Your task to perform on an android device: In order to have a backup, export all of the reminders in the Google Drive app in file format.
Image 0: 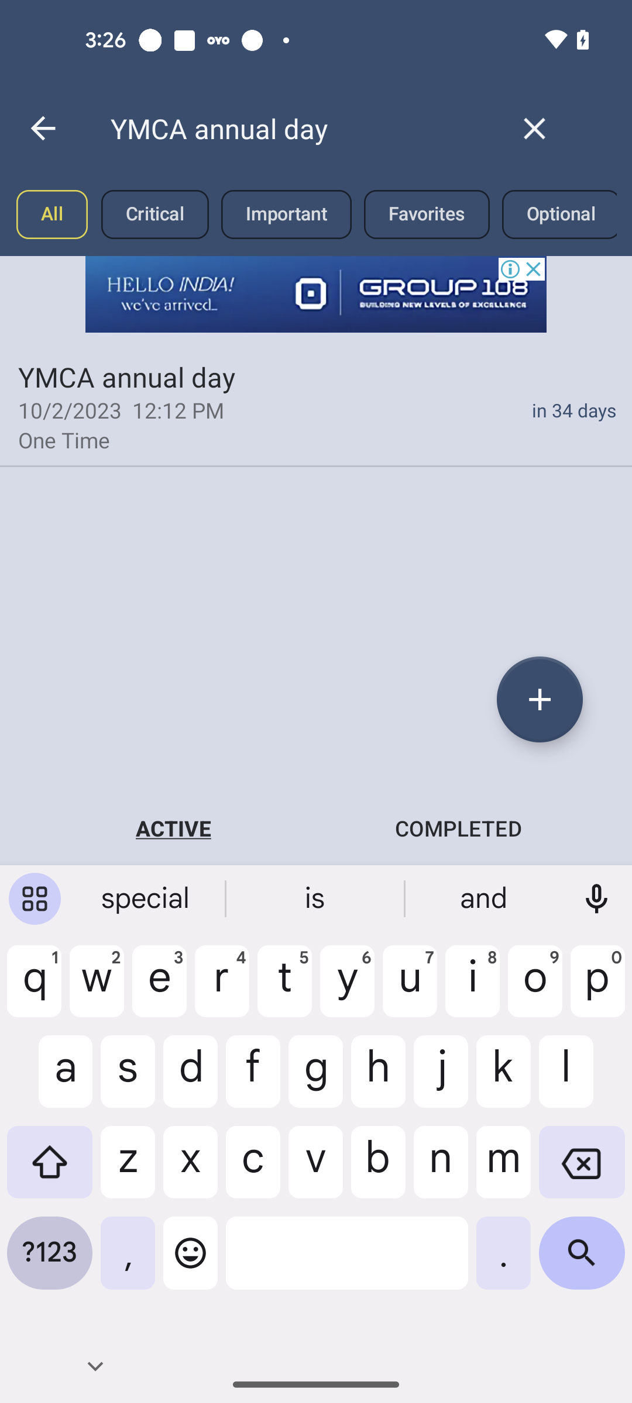
go back to the previous page
Step 0: press back button
Image 1: 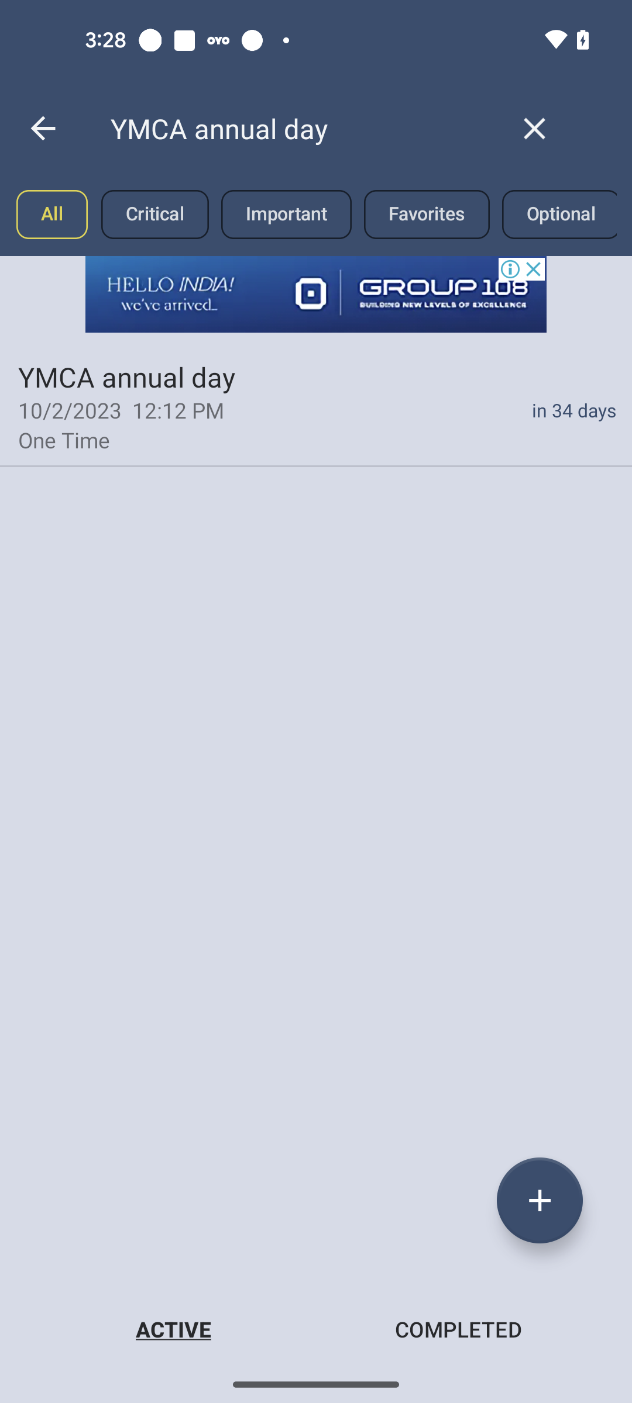
go back to the previous page
Step 1: press back button
Image 2: 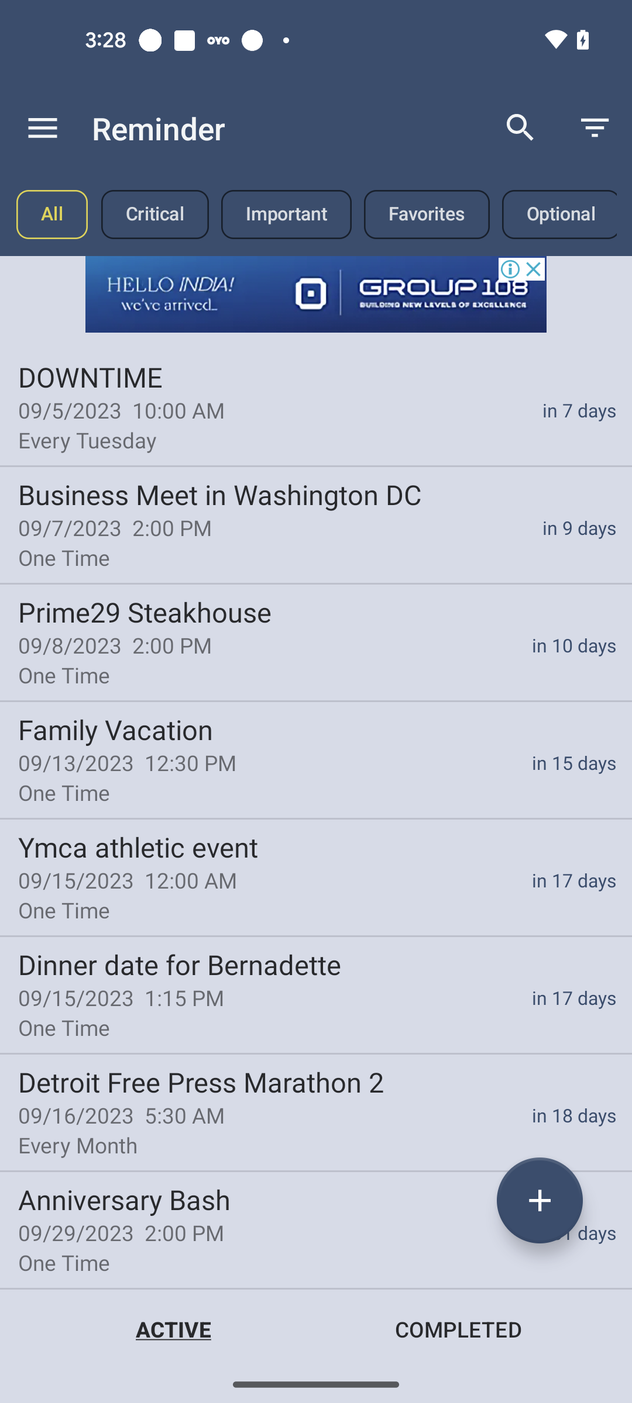
Click on the Menu icon at the top left corner of the screen
Step 2: click (43, 128)
Image 3: 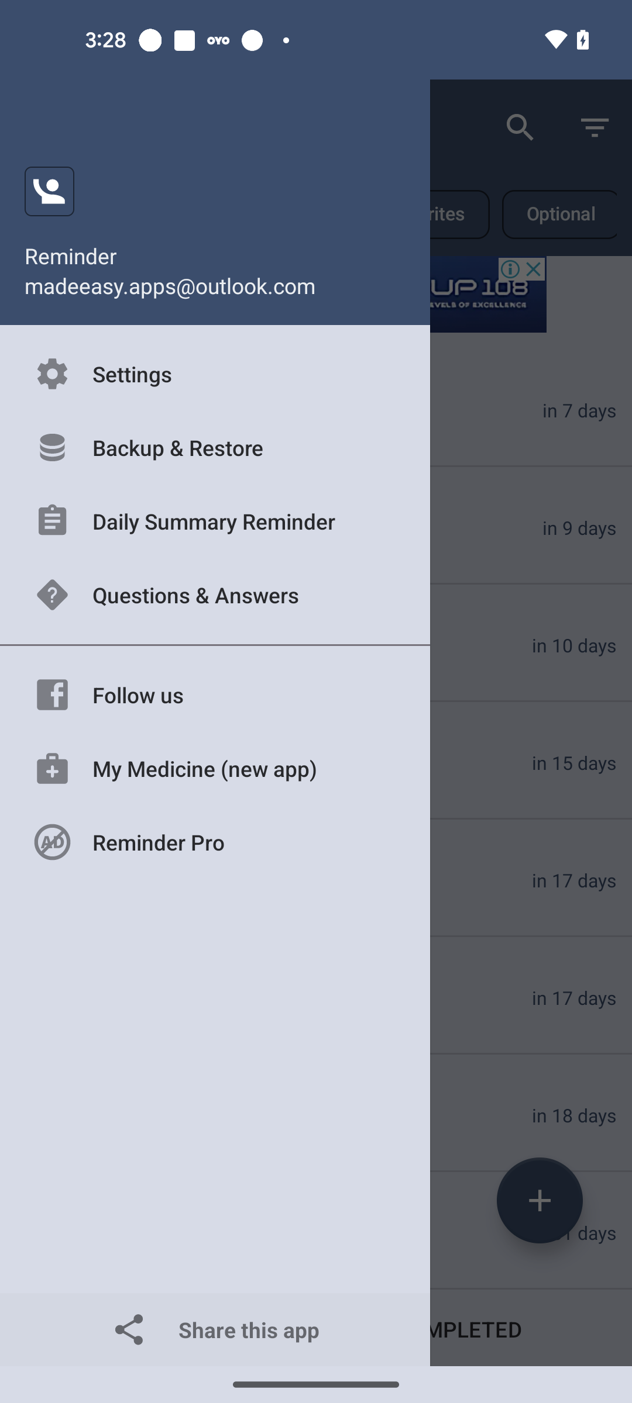
Go to the Backup & Restore option
Step 3: click (215, 448)
Image 4: 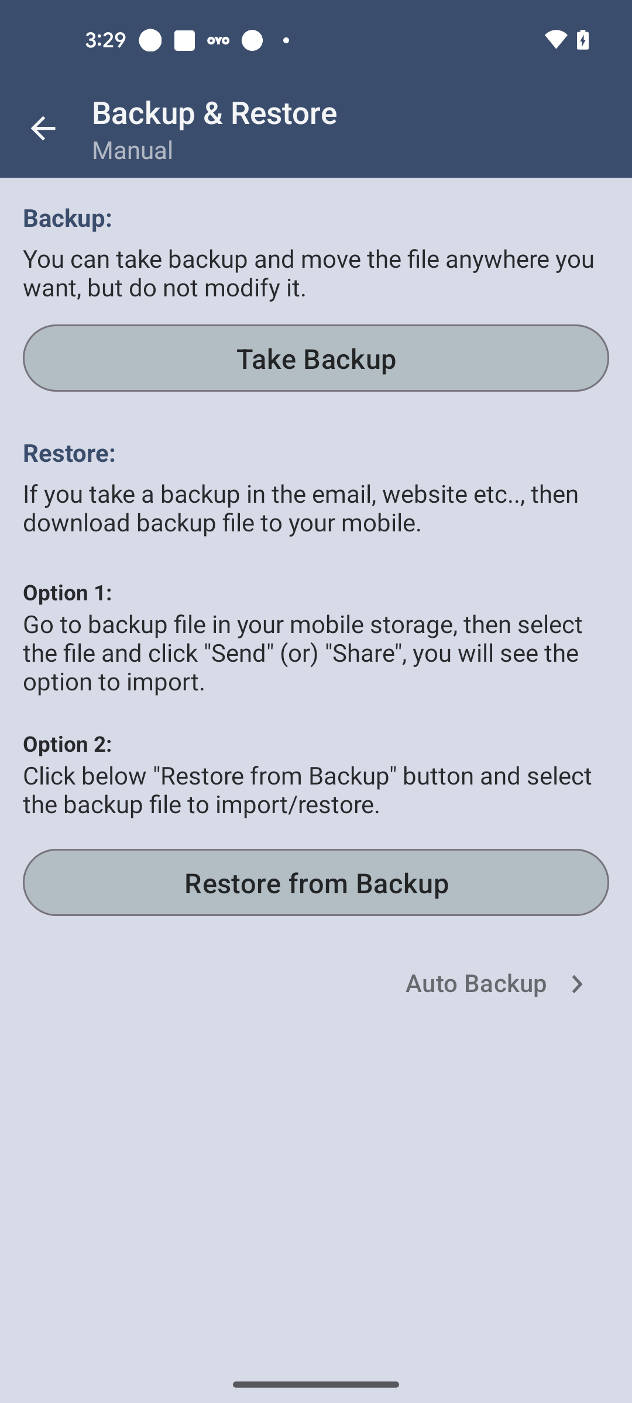
Click on the Take Backup button
Step 4: click (315, 358)
Image 5: 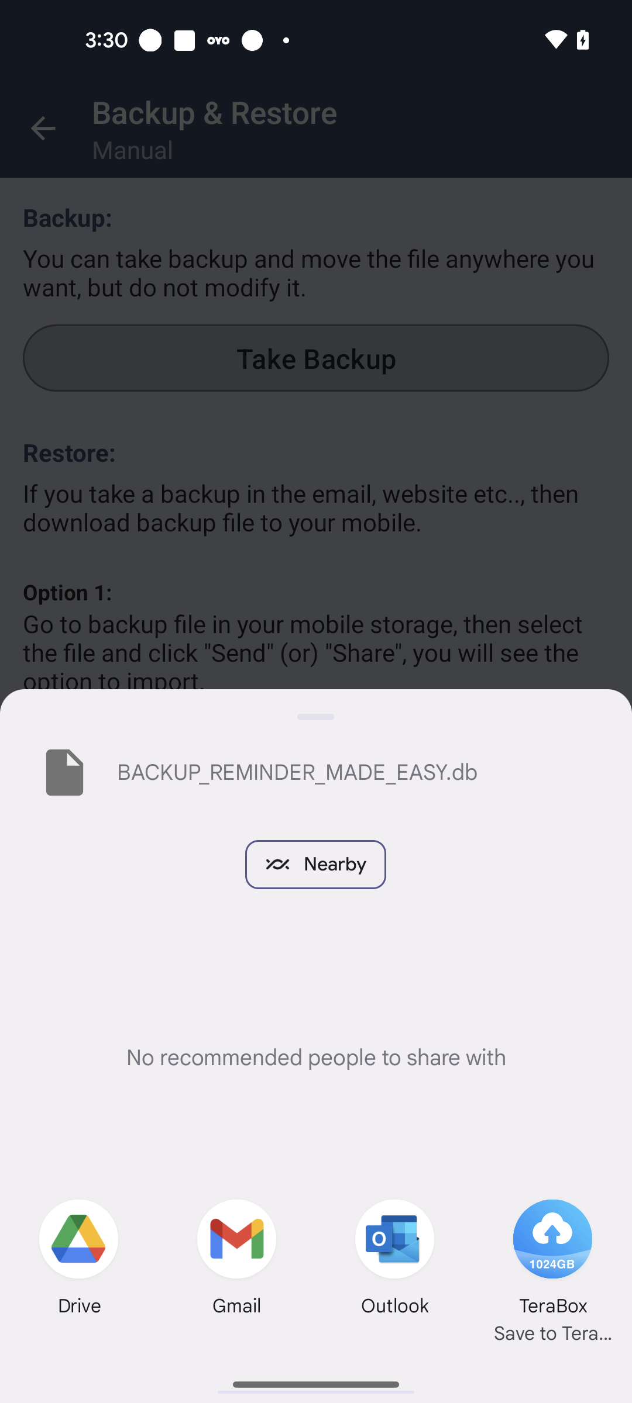
Select the Drive option
Step 5: click (72, 1245)
Image 6: 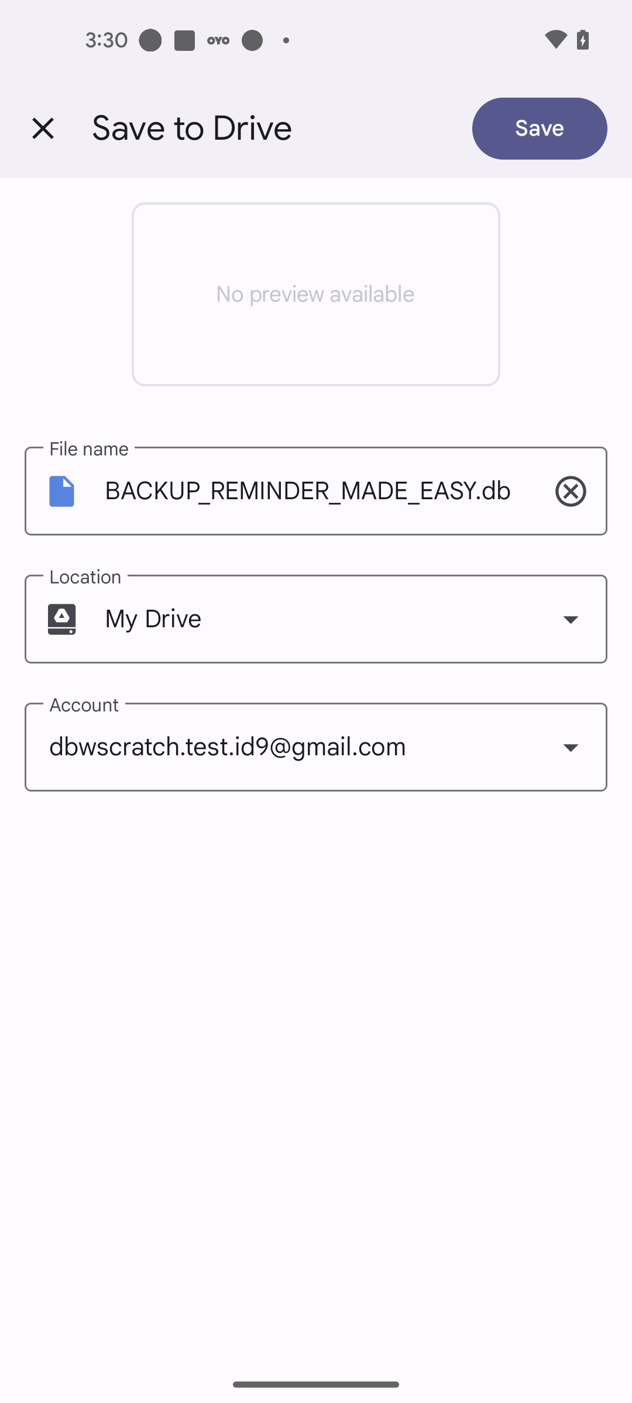
Click on the Drop-down icon under account section
Step 6: click (571, 747)
Image 7: 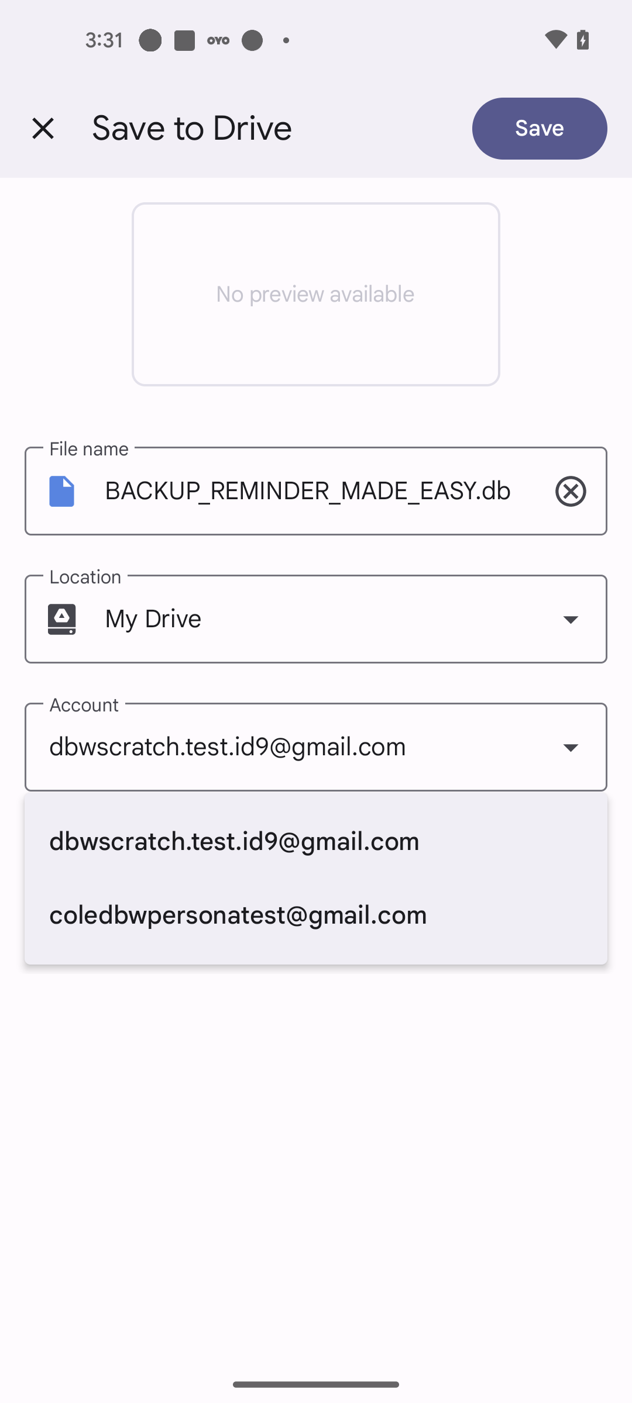
Select the Coledbwpersonatest@gmail.com id
Step 7: click (316, 915)
Image 8: 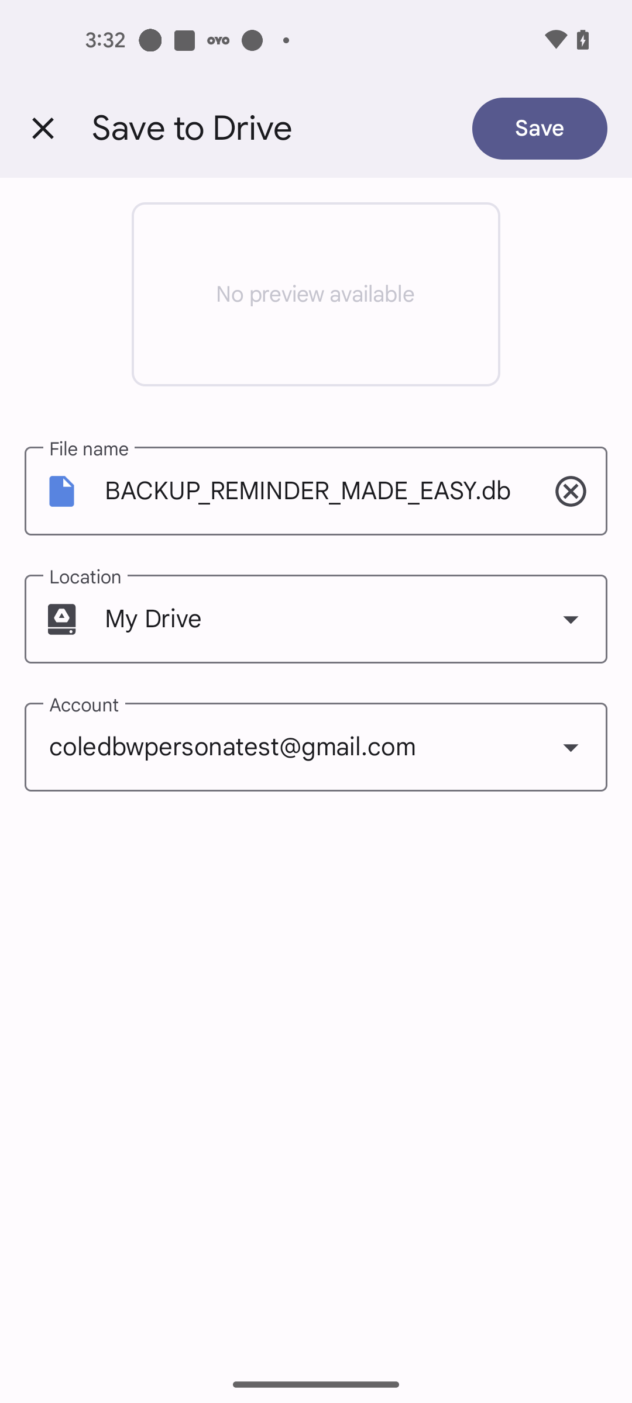
Click on the save button at the top right corner of the screen
Step 8: click (540, 128)